Your task to perform on an android device: Contact customer support and ask about that "Do you have a weekend traveling discount ?"
Image 0: 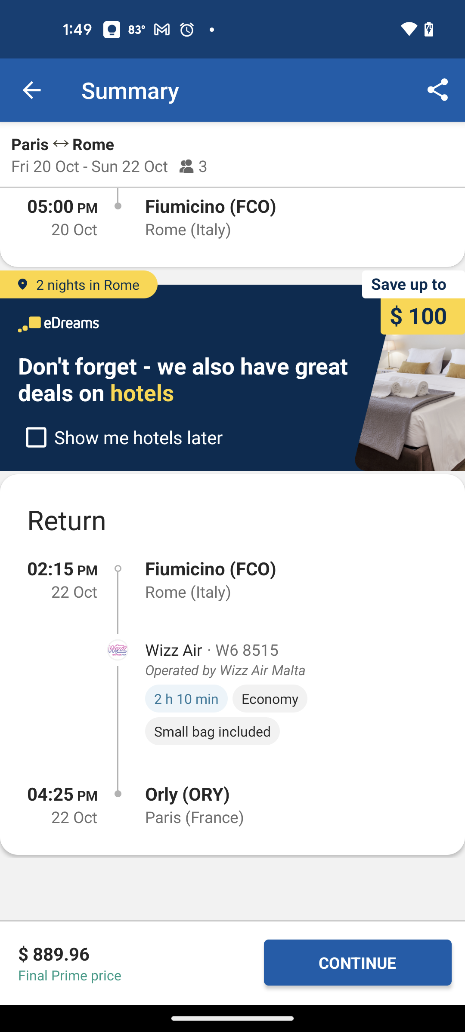
Go back to the previous screen
Step 0: press back button
Image 1: 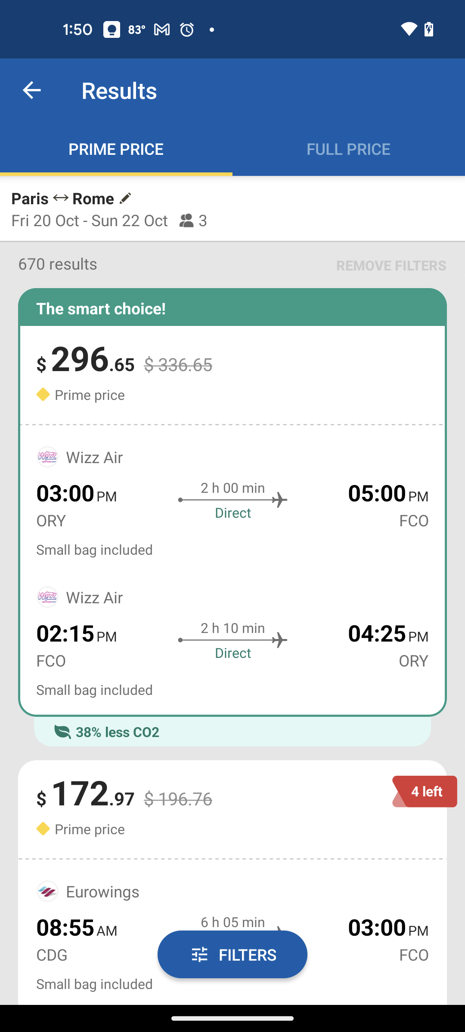
Go back to the previous screen
Step 1: press back button
Image 2: 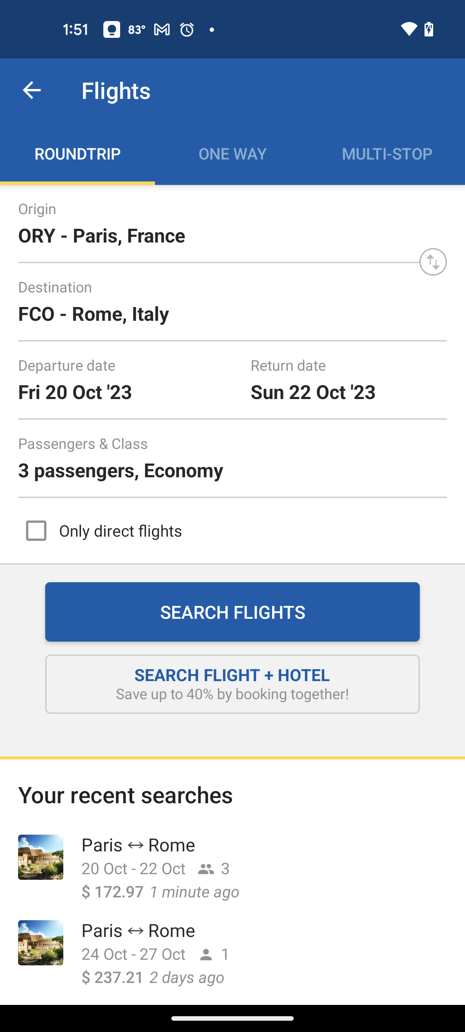
Go back to the previous screen
Step 2: press back button
Image 3: 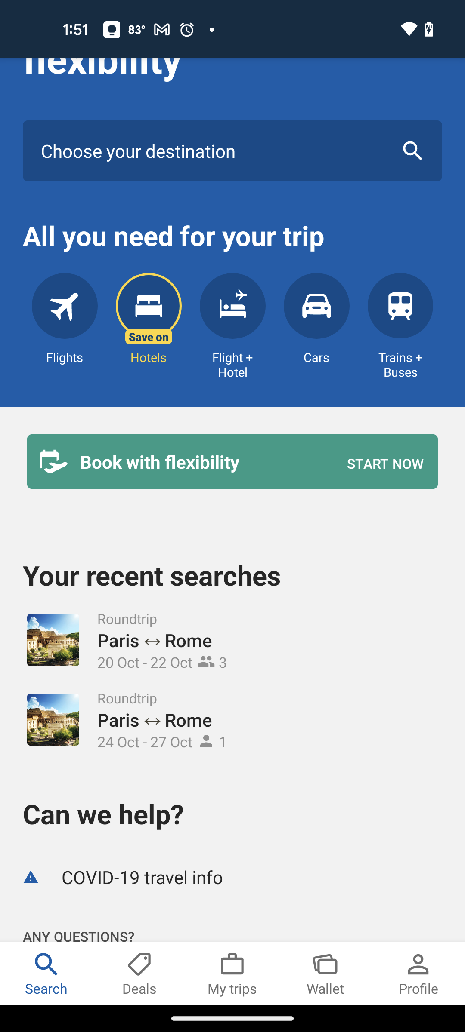
Click on the Profile icon at the bottom right of the screen
Step 3: click (418, 973)
Image 4: 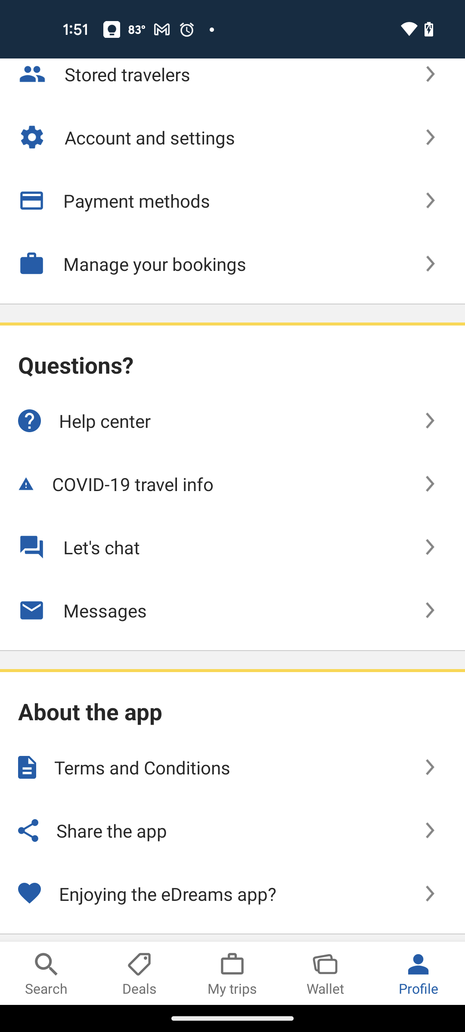
Click on the Let's chat tab
Step 4: click (230, 547)
Image 6: 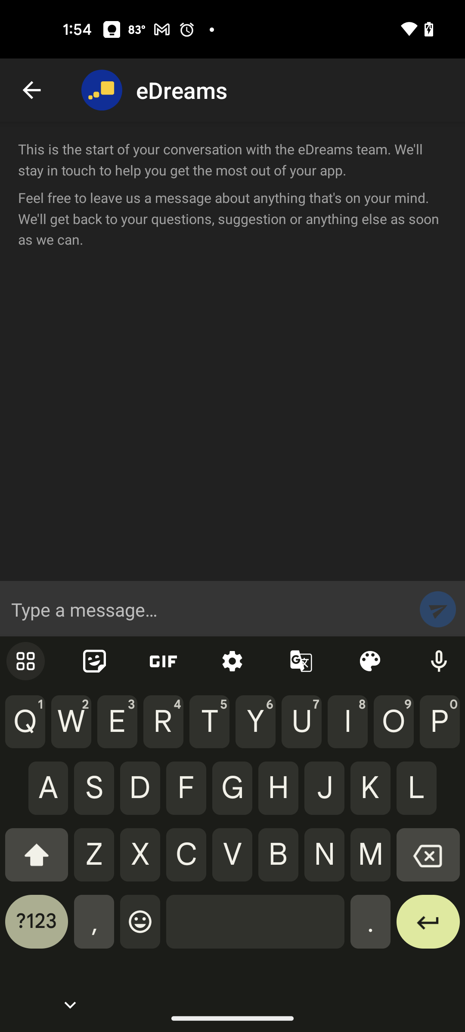
Type Do you have a weekend traveling discount ?
Step 6: type "Do you have a weekend traveling discount ?"
Image 7: 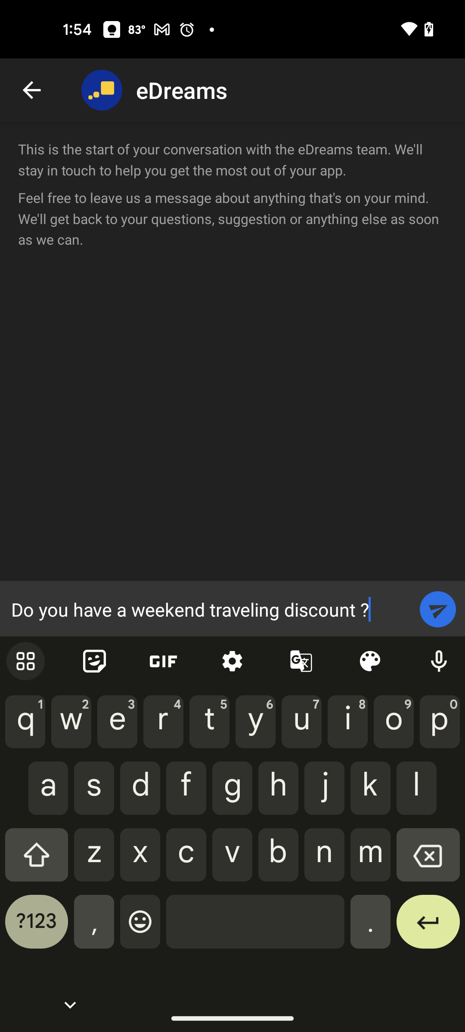
Click on the send icon 
Step 7: click (437, 609)